Your task to perform on an android device: Open the clock app and change the alarm.
Image 0: 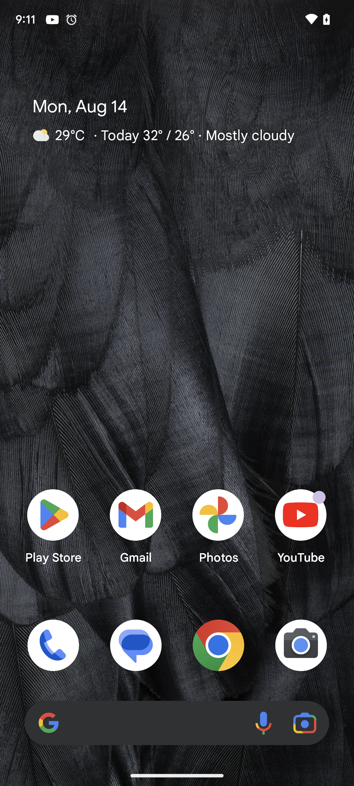
Open the clock app.
Step 0: open app "The Clock"
Image 1: 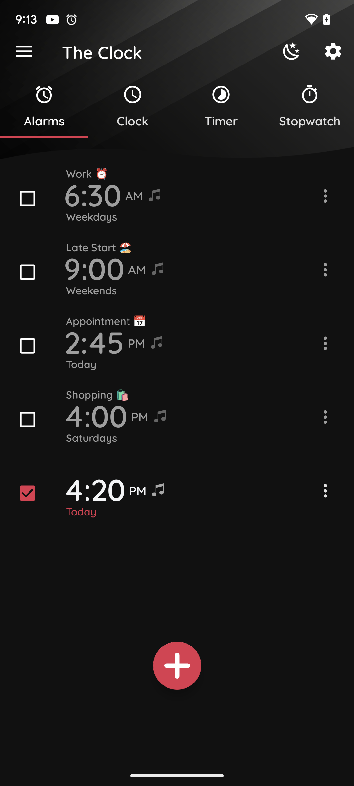
Tap on 4:20 p.m.
Step 1: click (319, 495)
Image 2: 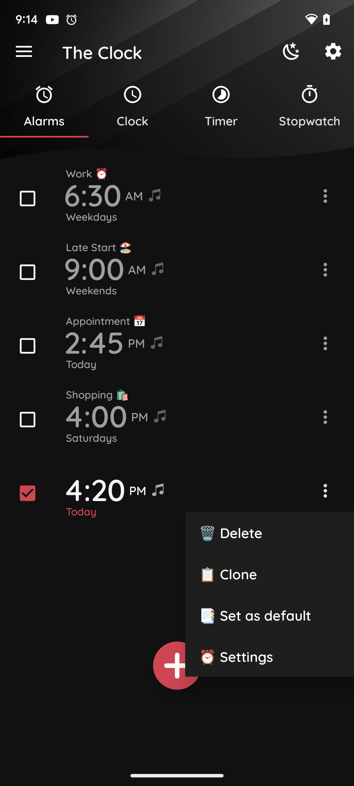
Tap on 4:20 p.m.
Step 2: click (269, 532)
Image 3: 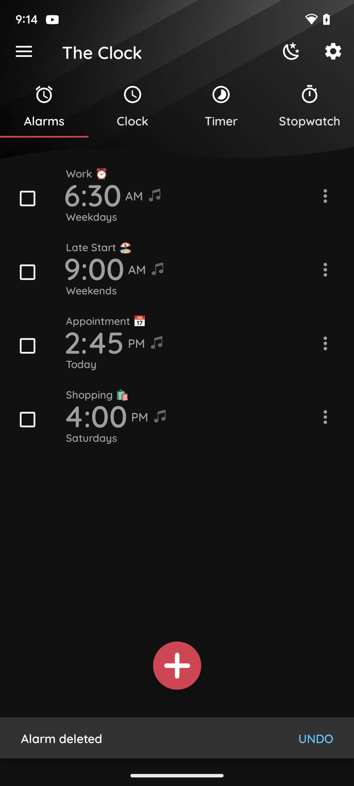
Change the alarm.
Step 3: click (173, 666)
Image 4: 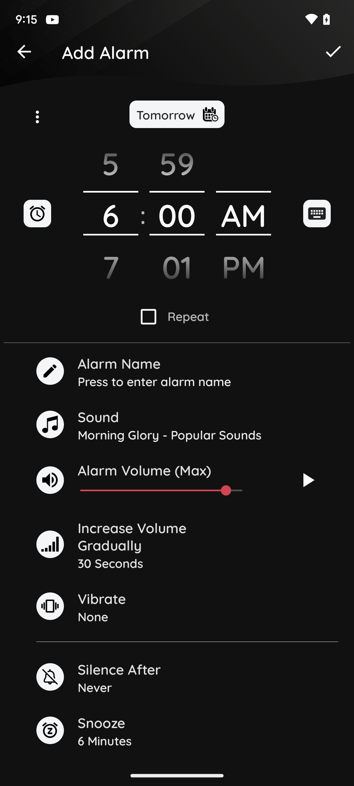
Change the alarm.
Step 4: click (111, 262)
Image 5: 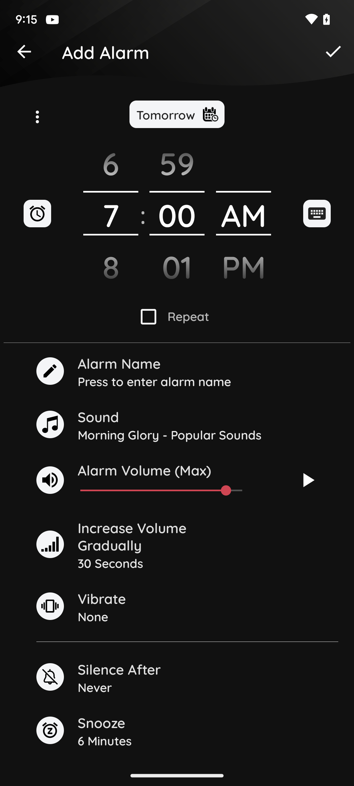
Change the alarm.
Step 5: click (244, 262)
Image 6: 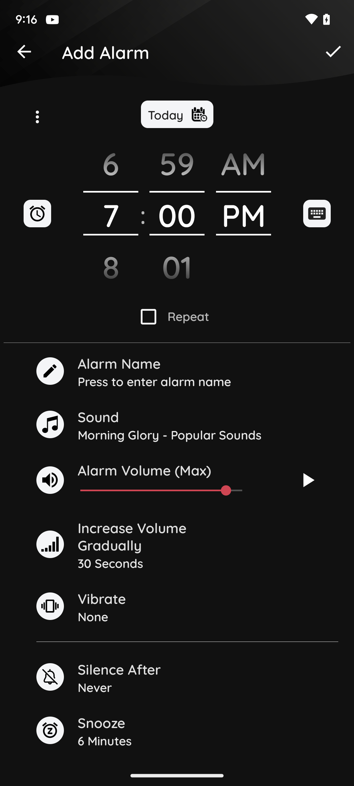
Scroll up to save the alarm.
Step 6: scroll down
Image 7: 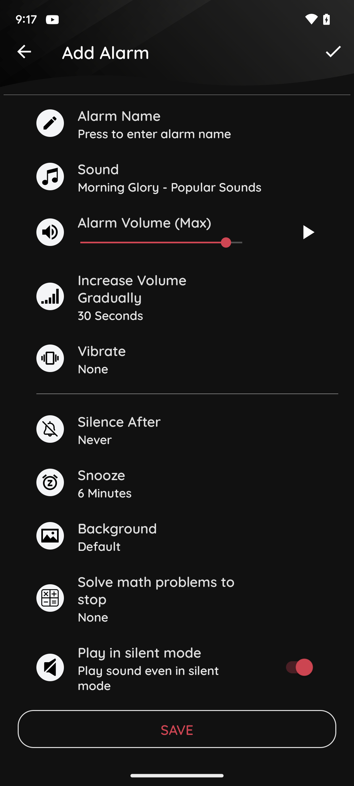
Tap the save button.
Step 7: click (177, 729)